Your task to perform on an android device: I am in need of a short break on the weekend far from the city only for a short period of time as I am feeling a little bit tired. Search for Cruise Schedule of Liverpool in the Cruisemapper app.
Image 0: 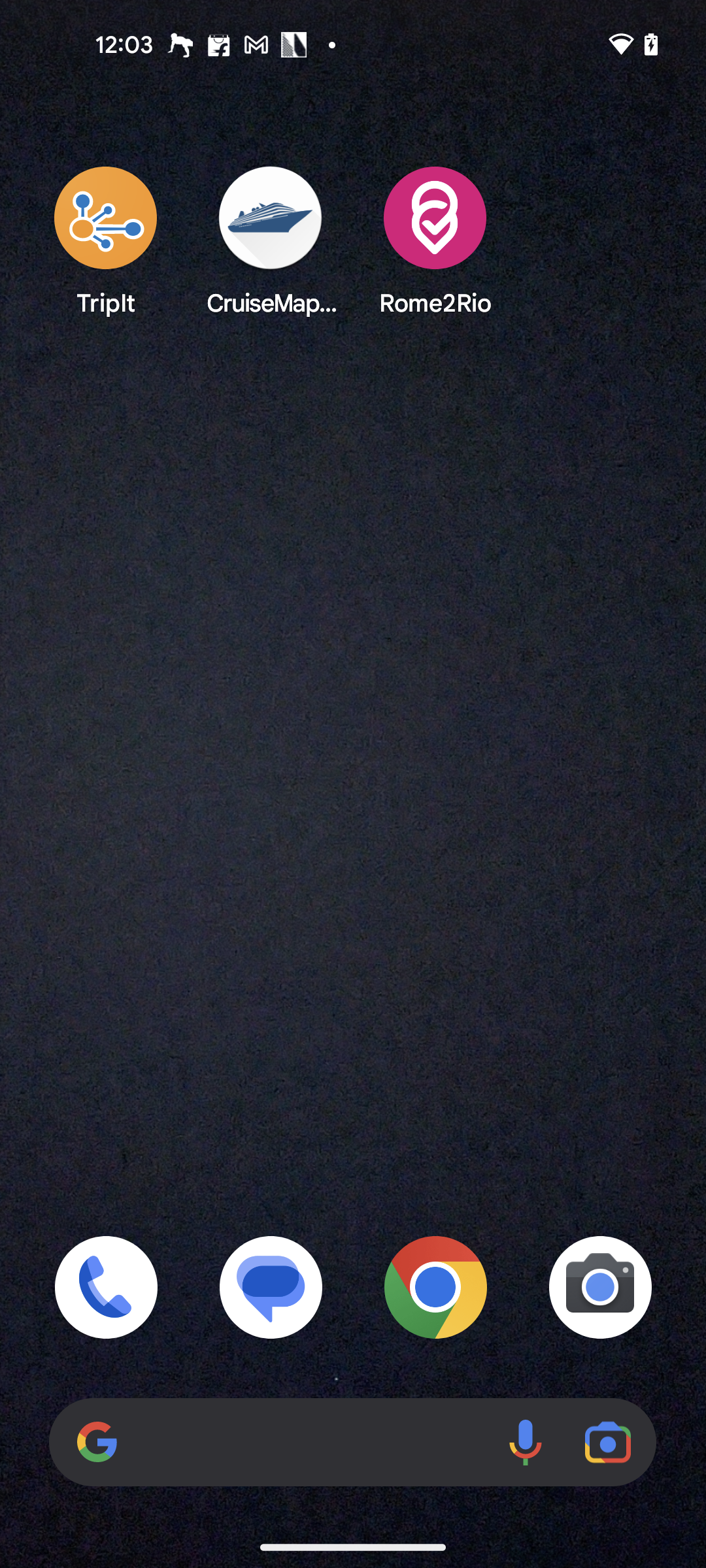
Open the CruiseMapper app
Step 0: open app "CruiseMapper"
Image 1: 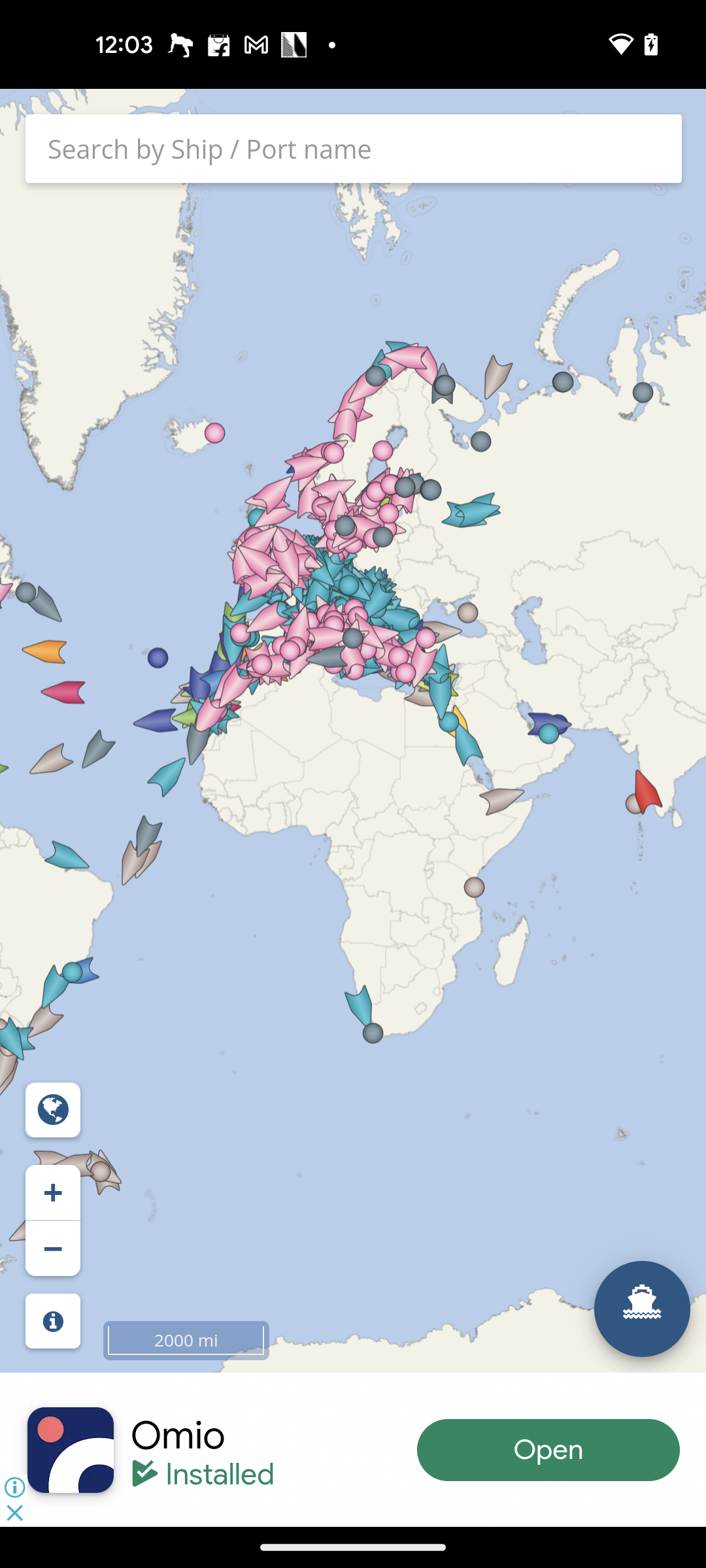
Go to the search bar at the top of the screen
Step 1: click (137, 147)
Image 2: 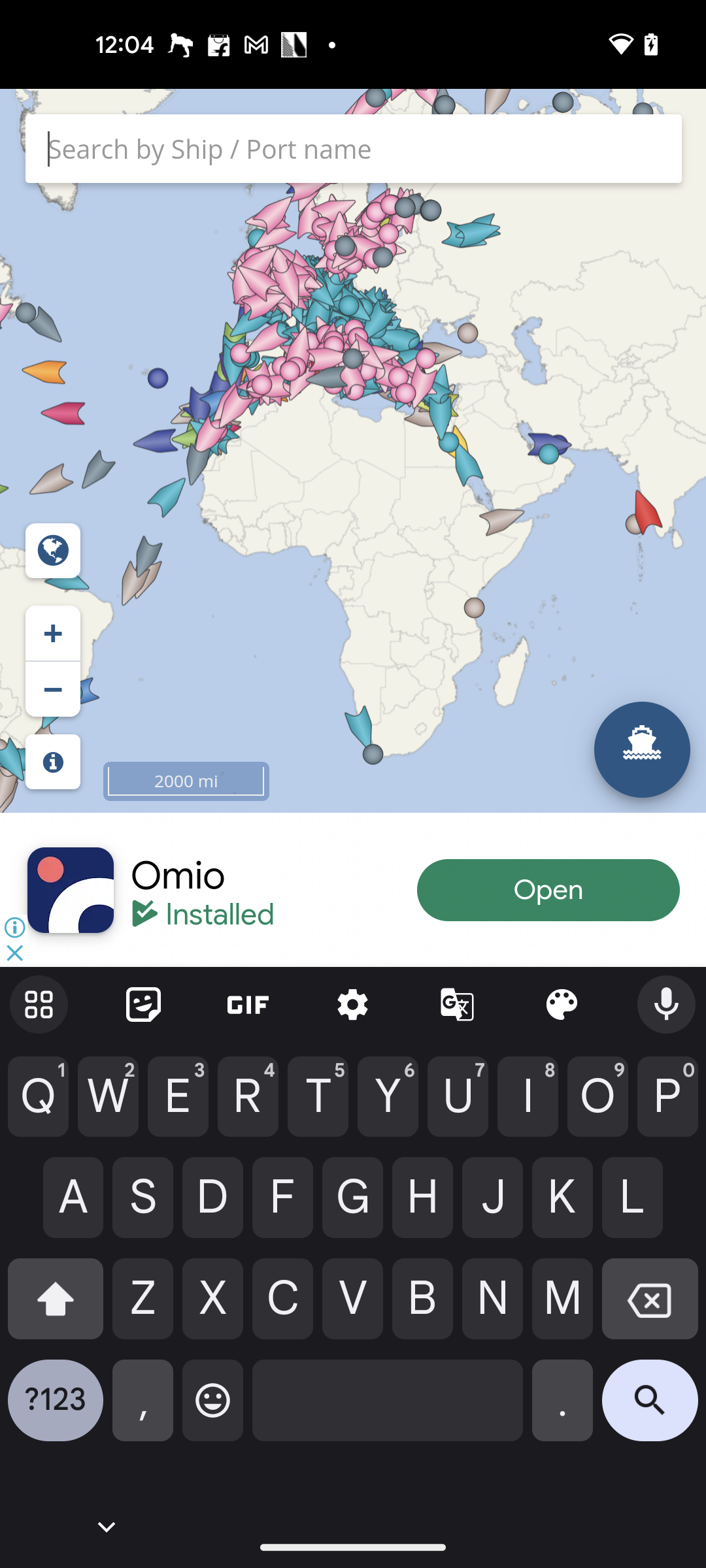
Type Liverpool in the search bar
Step 2: type "Liverpool"
Image 3: 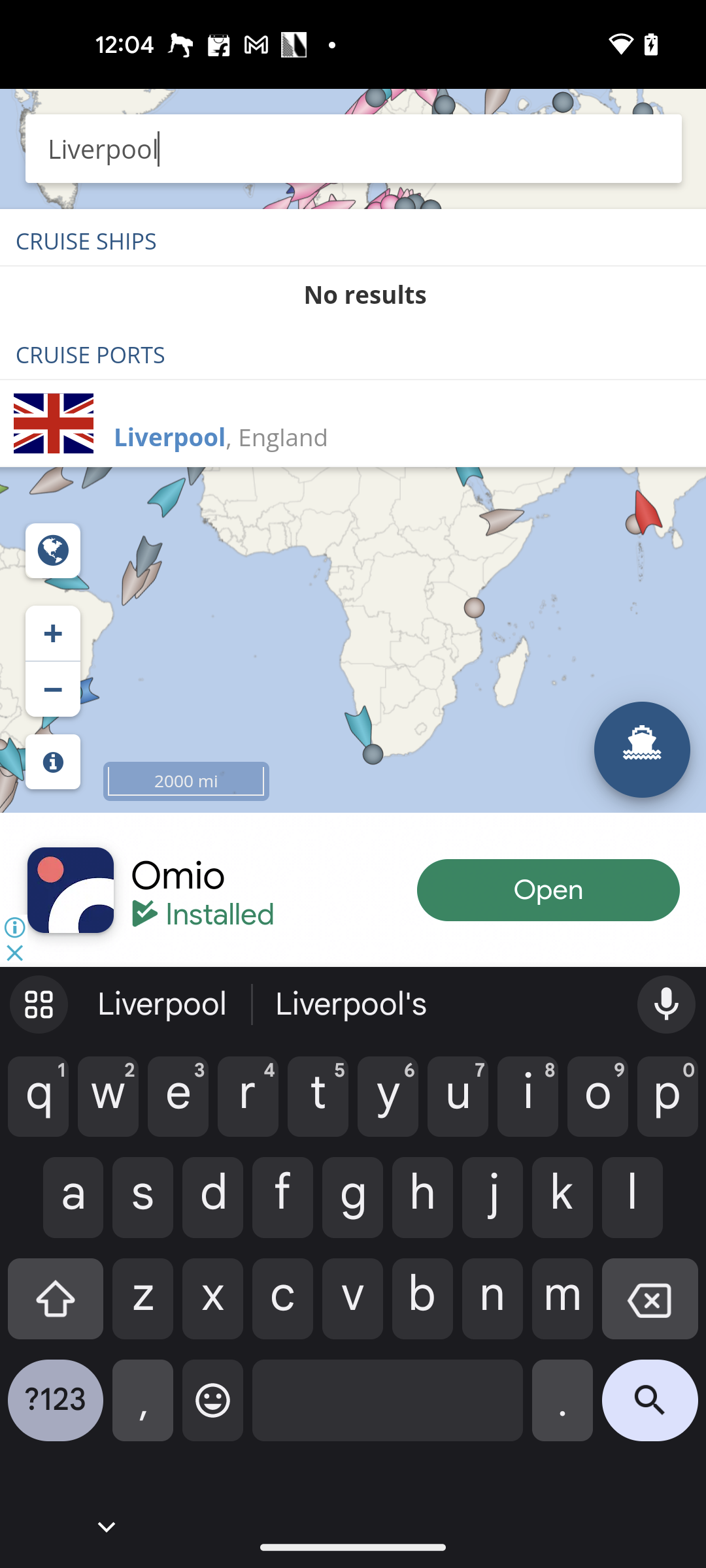
Click on the Cruise port result
Step 3: click (169, 436)